Your task to perform on an android device: Add 2 Additional minutes to the current timer 
Image 0: 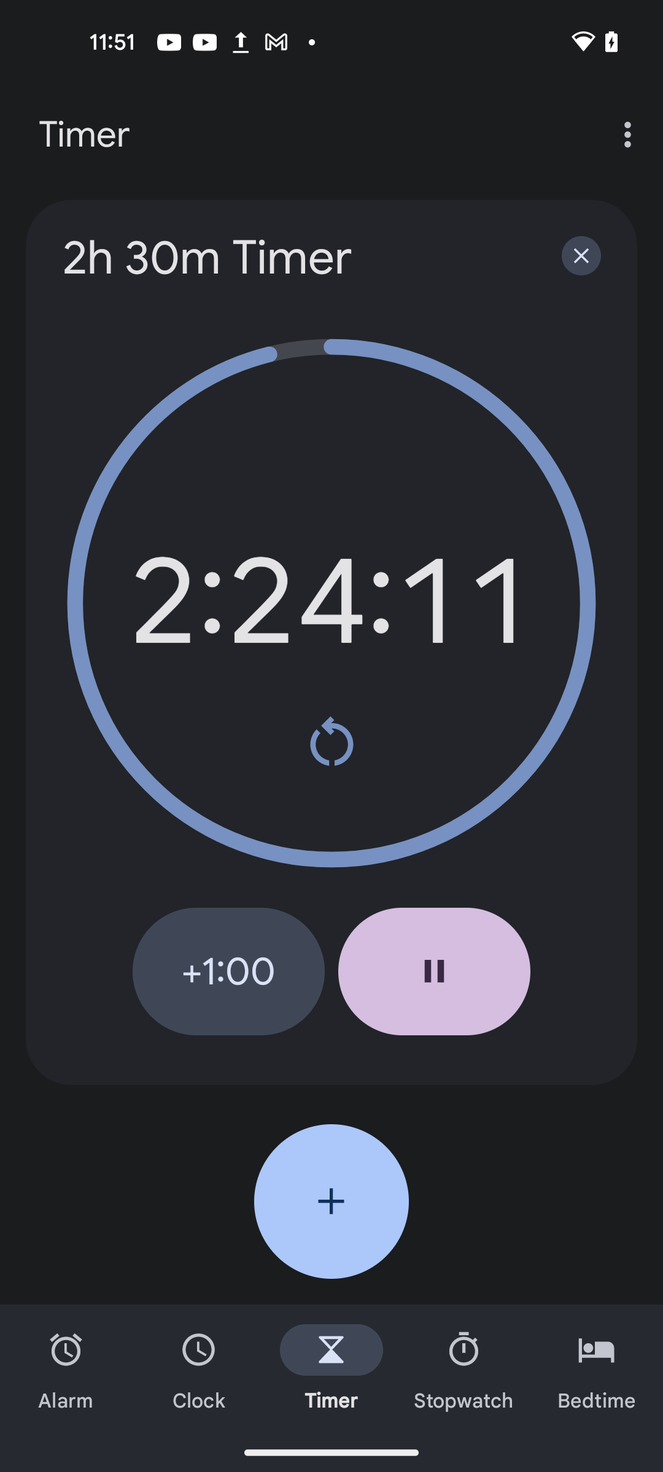
click on +1:00 button 2 times 
Step 0: click (228, 971)